Your task to perform on an android device: Choose flower on the IGP app
Image 0: 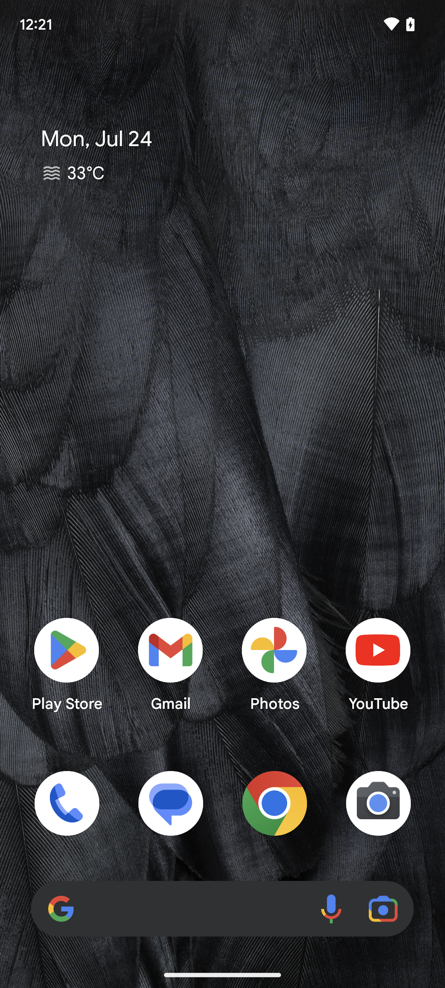
open igp app
Step 0: open app "IGP"
Image 1: 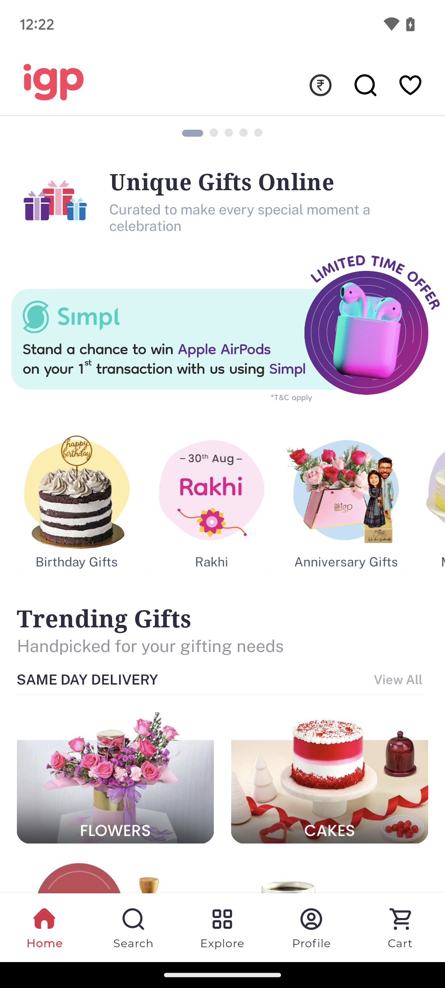
Click on the flower present on the screen.
Step 1: click (126, 808)
Image 2: 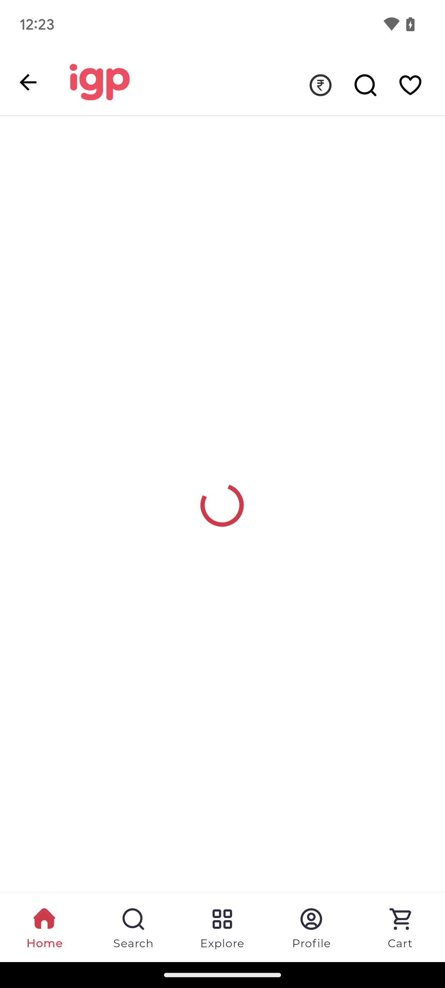
Click on the flower present on the screen.
Step 2: wait
Image 3: 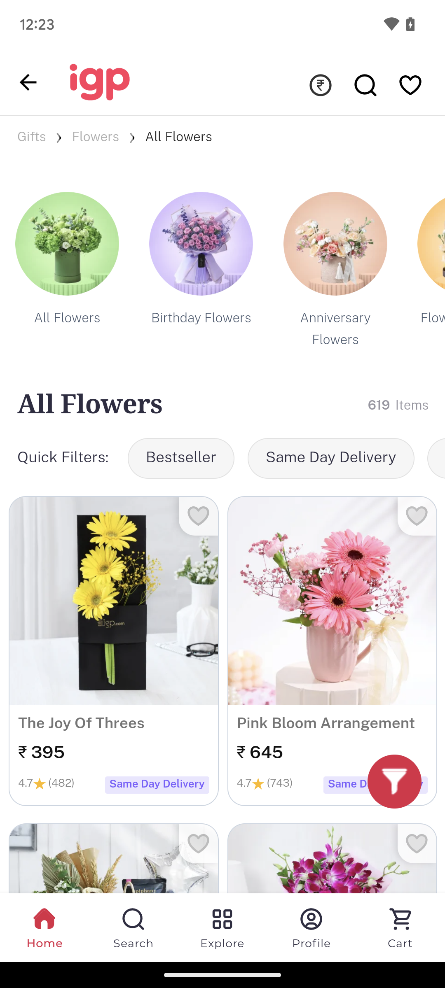
choose flowers
Step 3: click (113, 601)